Your task to perform on an android device: Set a simple goal of 30 days streak in the Memrise app.
Image 0: 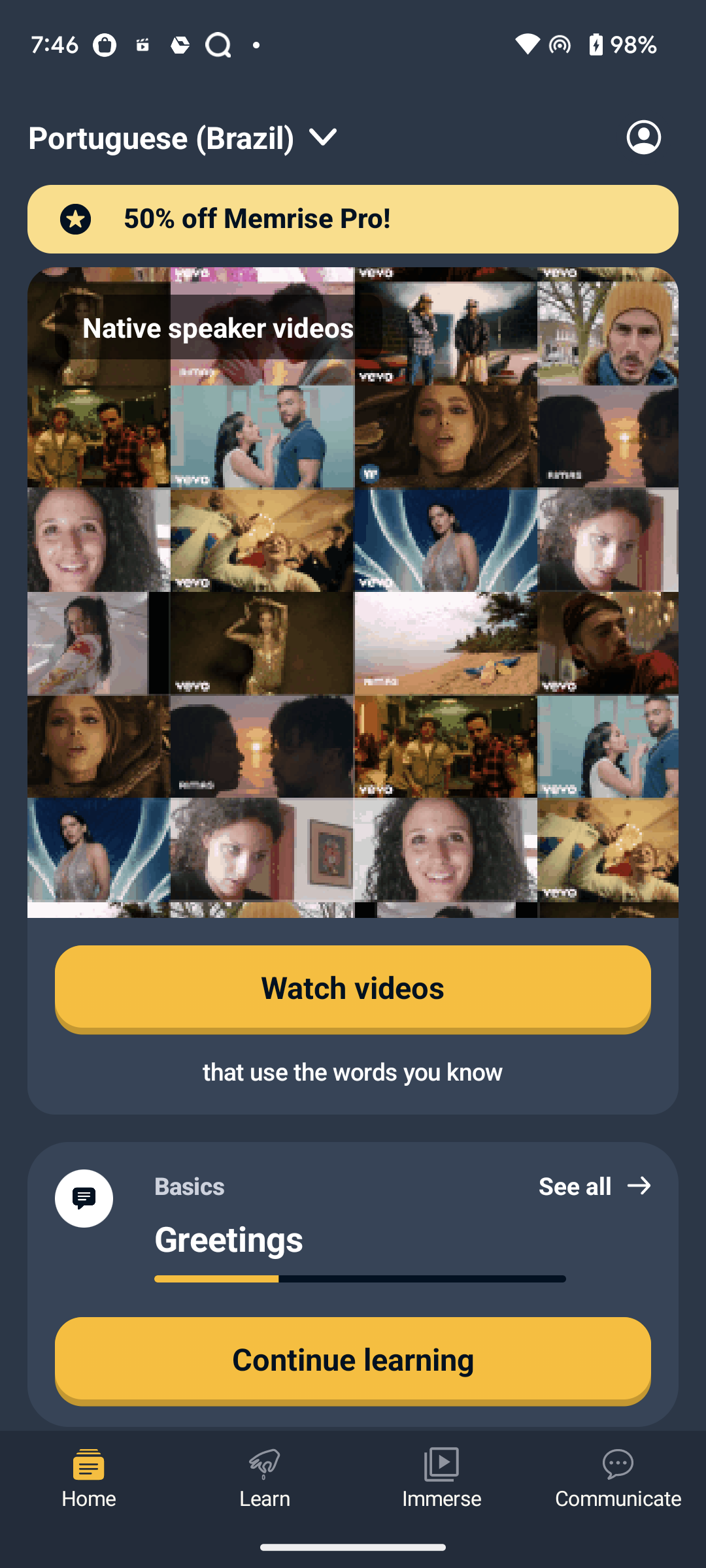
Click on the profile icon at the top right corner of the screen
Step 0: click (639, 136)
Image 1: 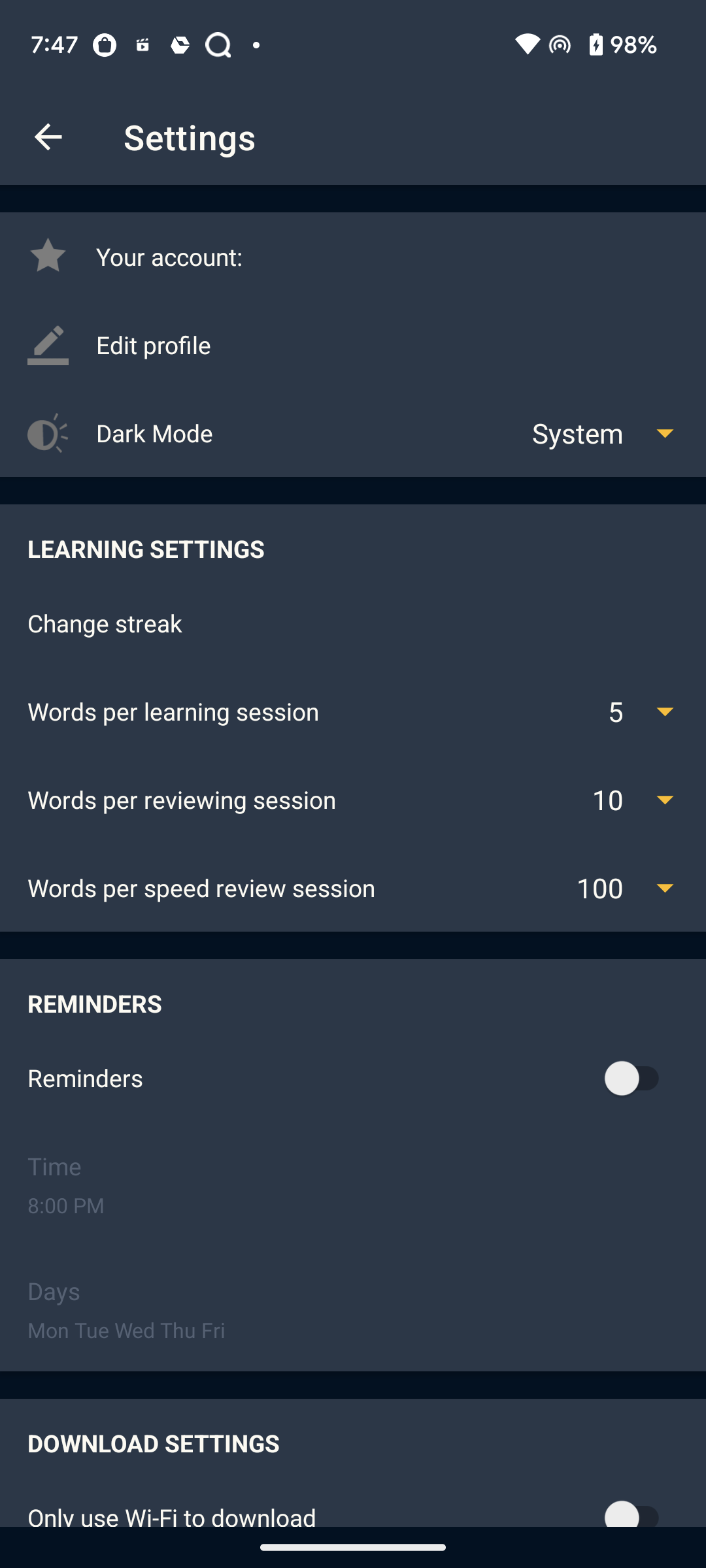
Click on the change streek option in Learning setting
Step 1: click (353, 623)
Image 2: 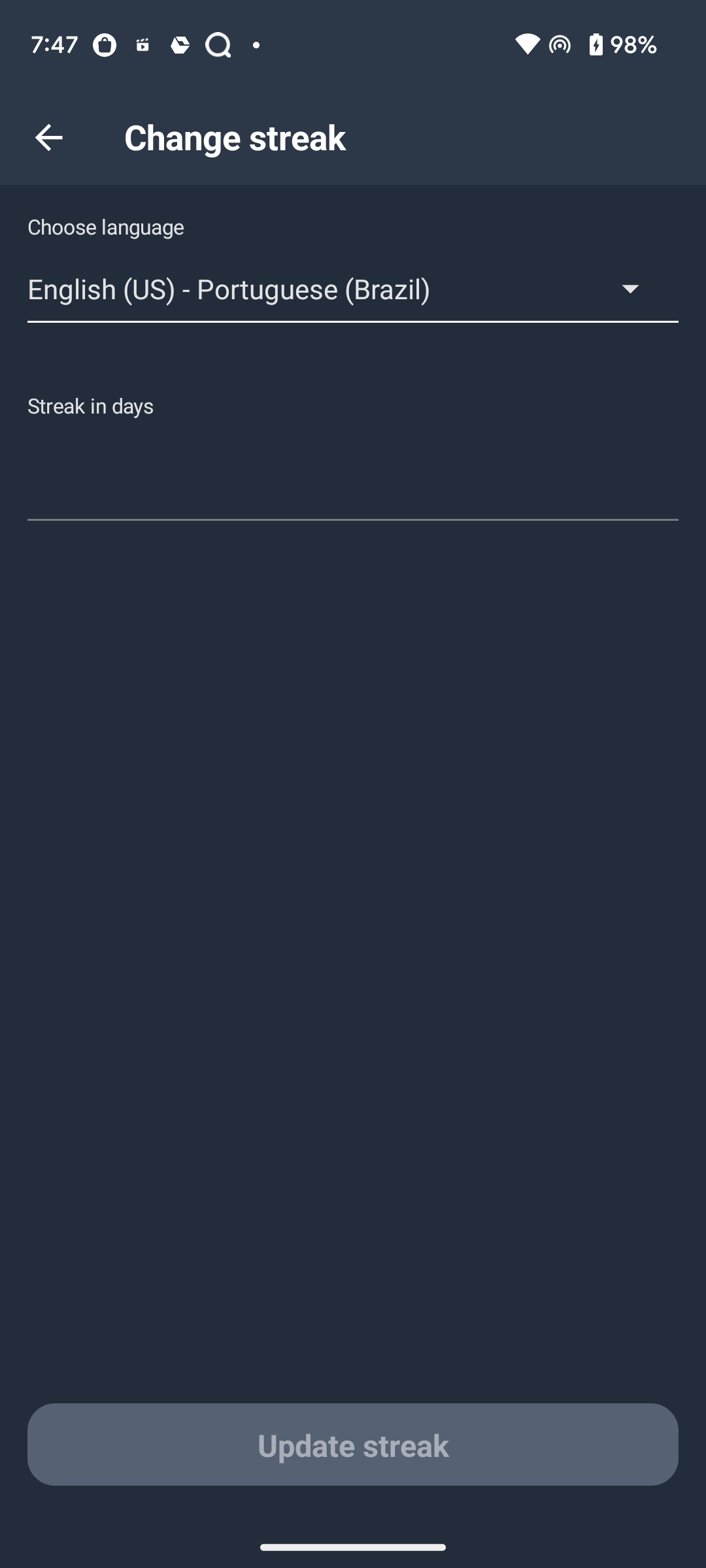
Click on the change streek option in Learning setting
Step 2: wait
Image 3: 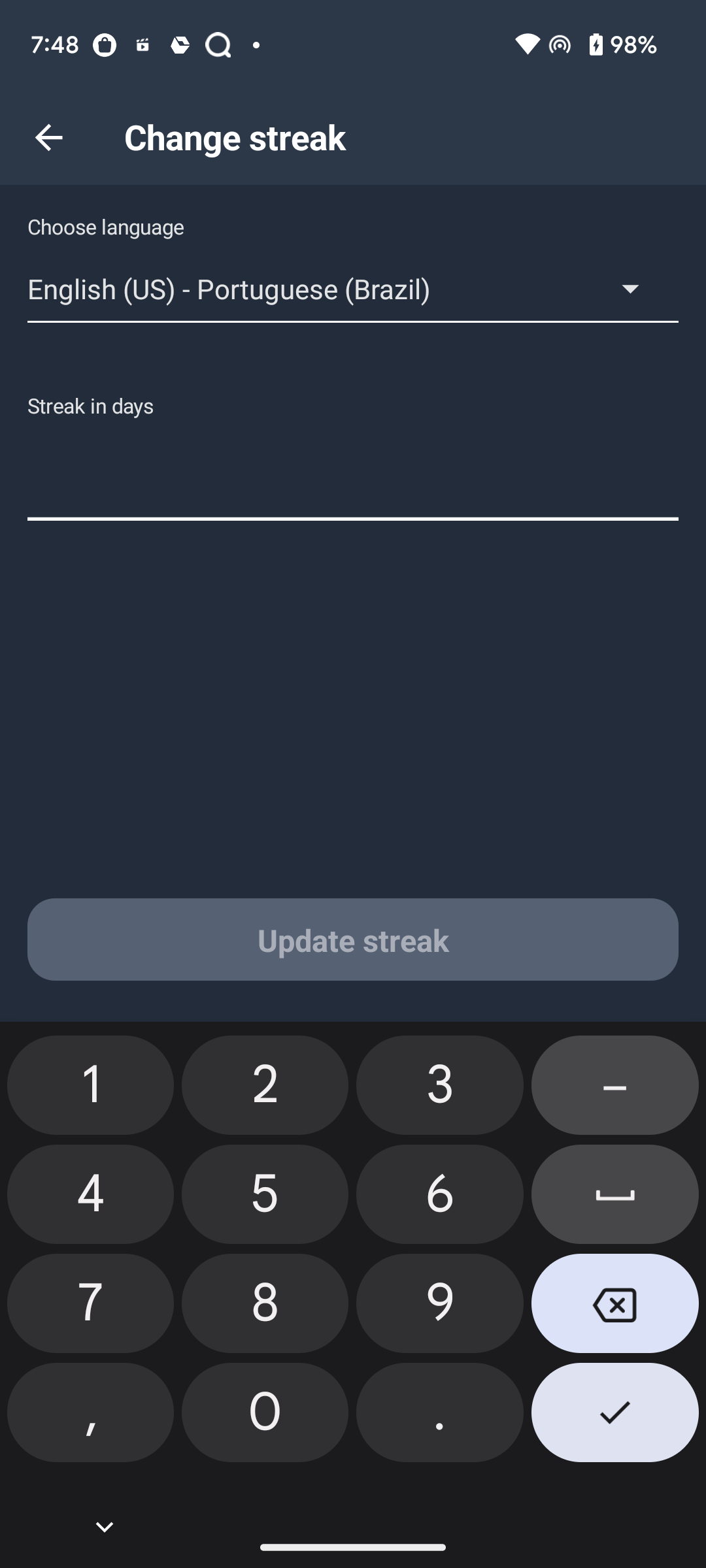
Add 30 days streek
Step 3: click (424, 1089)
Image 4: 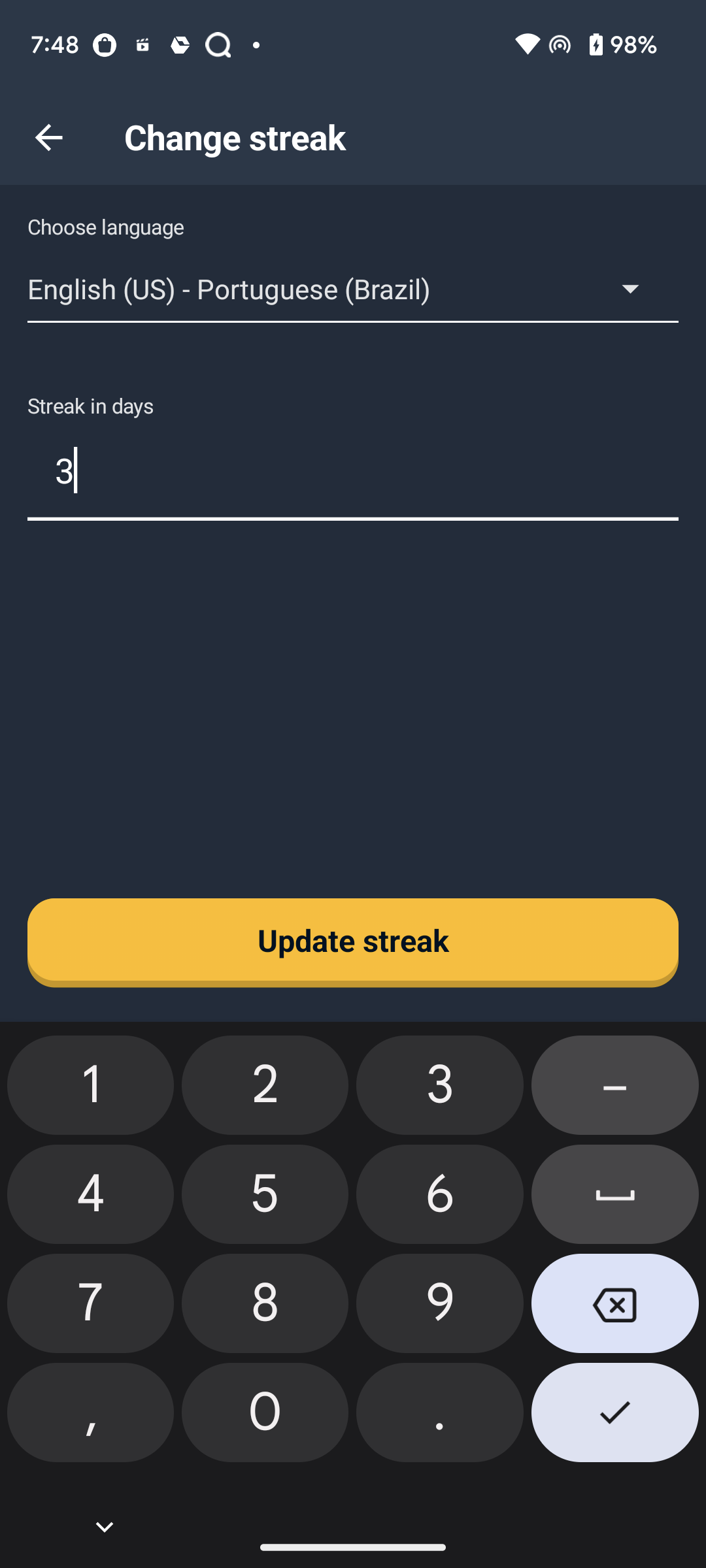
Add 30 days streek
Step 4: click (265, 1412)
Image 5: 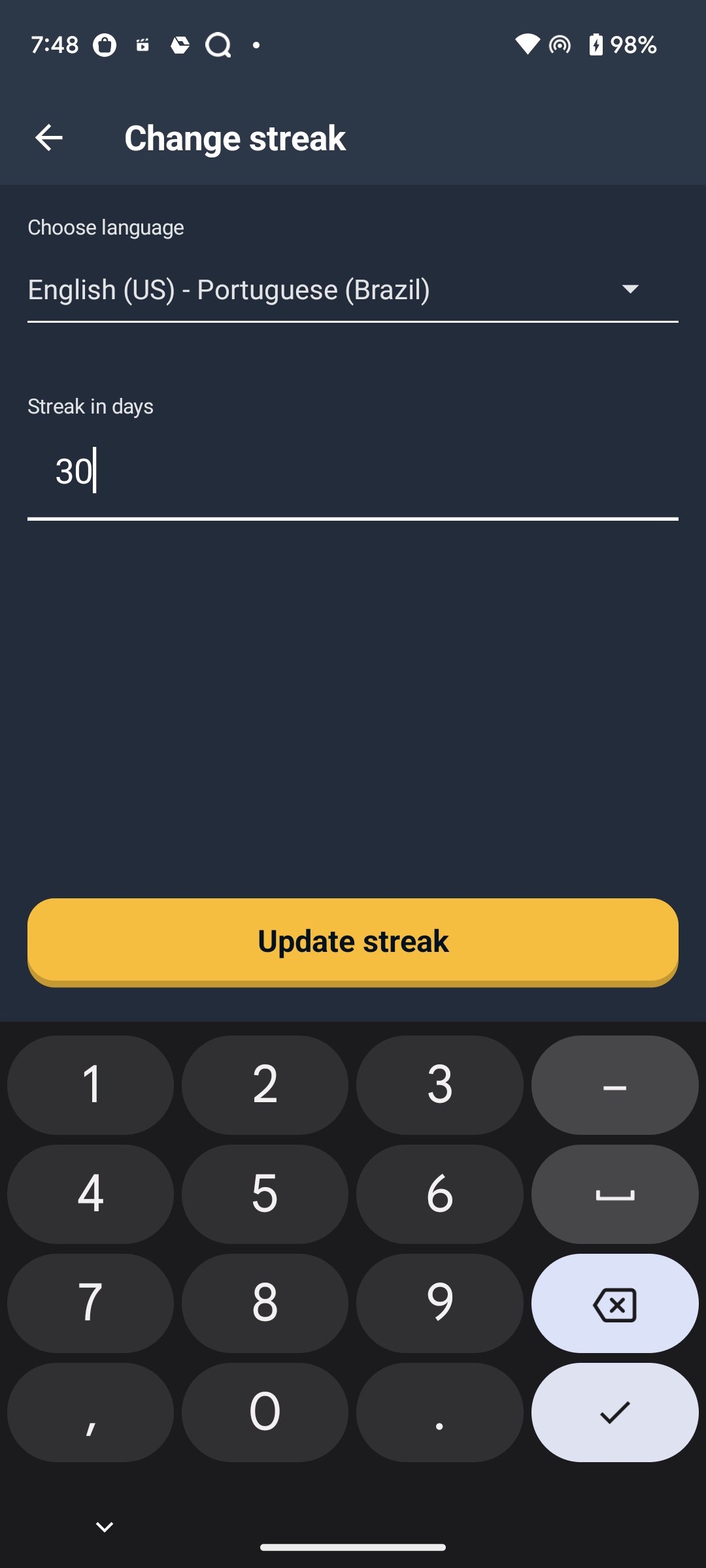
Click on update streak
Step 5: click (353, 939)